Your task to perform on an android device: I'm interested in SPORTY SNEAKERS, so browse these Sneakers in the ZARA app.
Image 0: 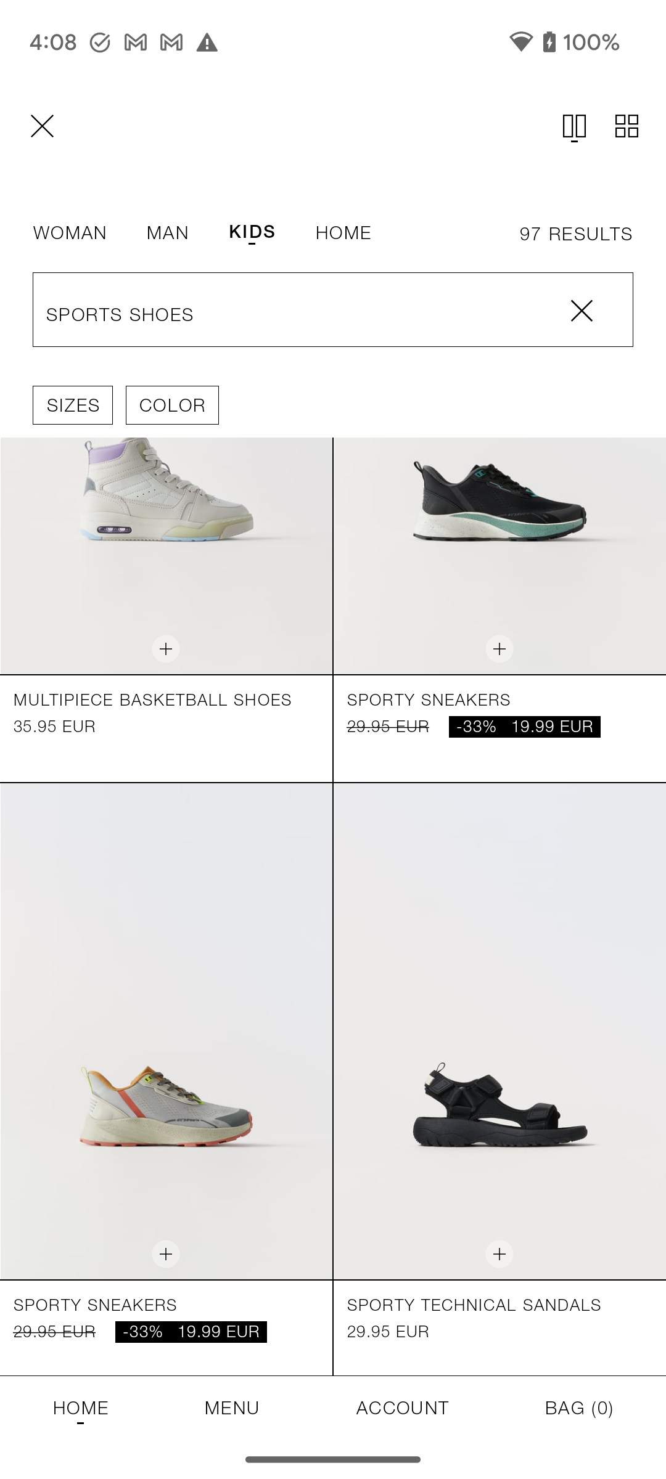
Click on the SPORTY SNEAKER to browse these sneakers.
Step 0: click (95, 1305)
Image 1: 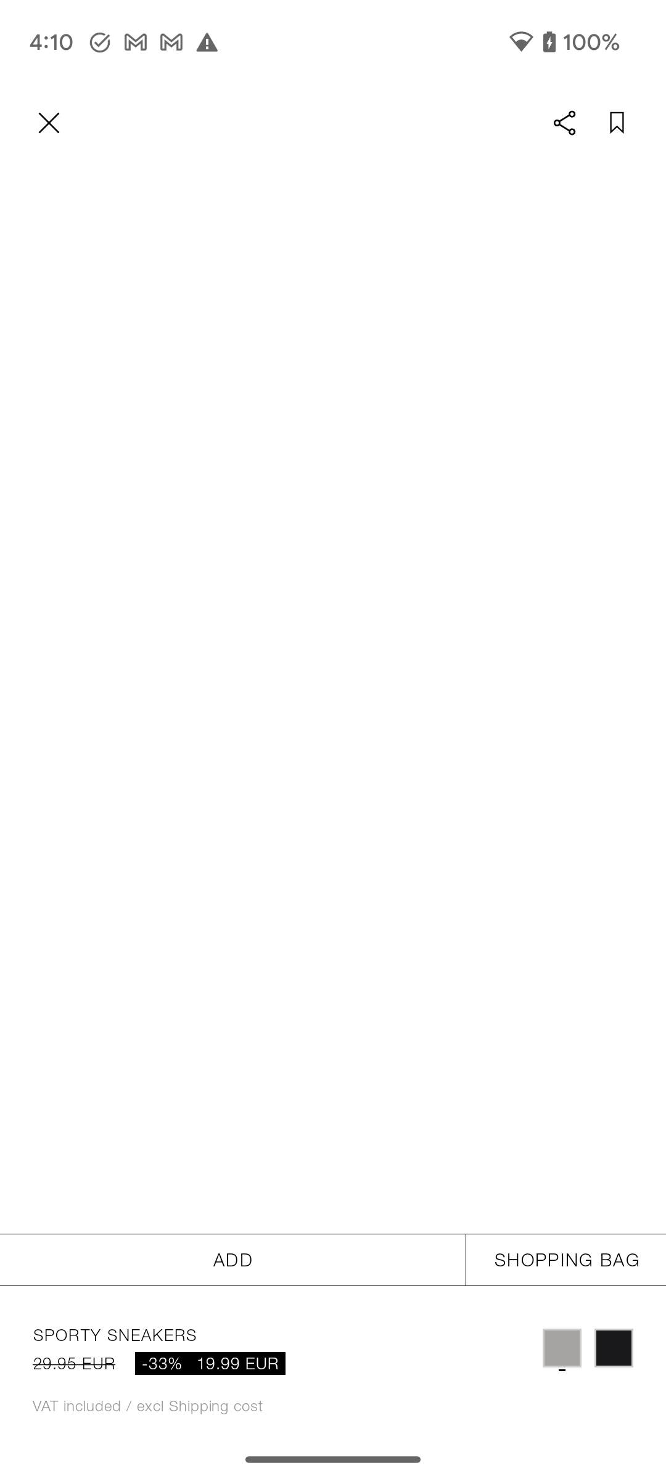
Click on the SPORTY SNEAKER to browse these sneakers.
Step 1: wait